Your task to perform on an android device: I would like to copy the YMCA Org..pdf file to internal storage, so that may be convenient.
Image 0: 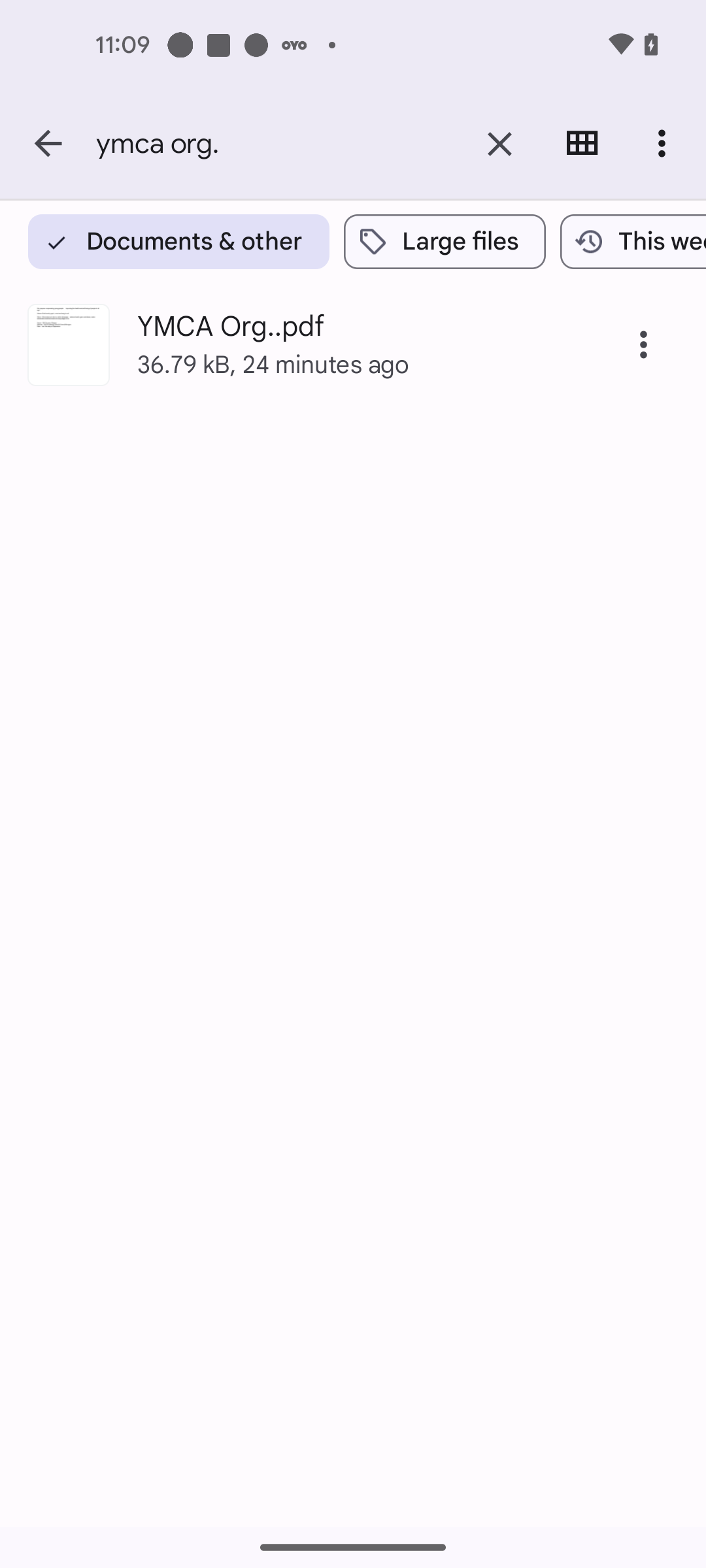
Click on the Three dots icon in front of the YMCA Org. File
Step 0: click (643, 344)
Image 1: 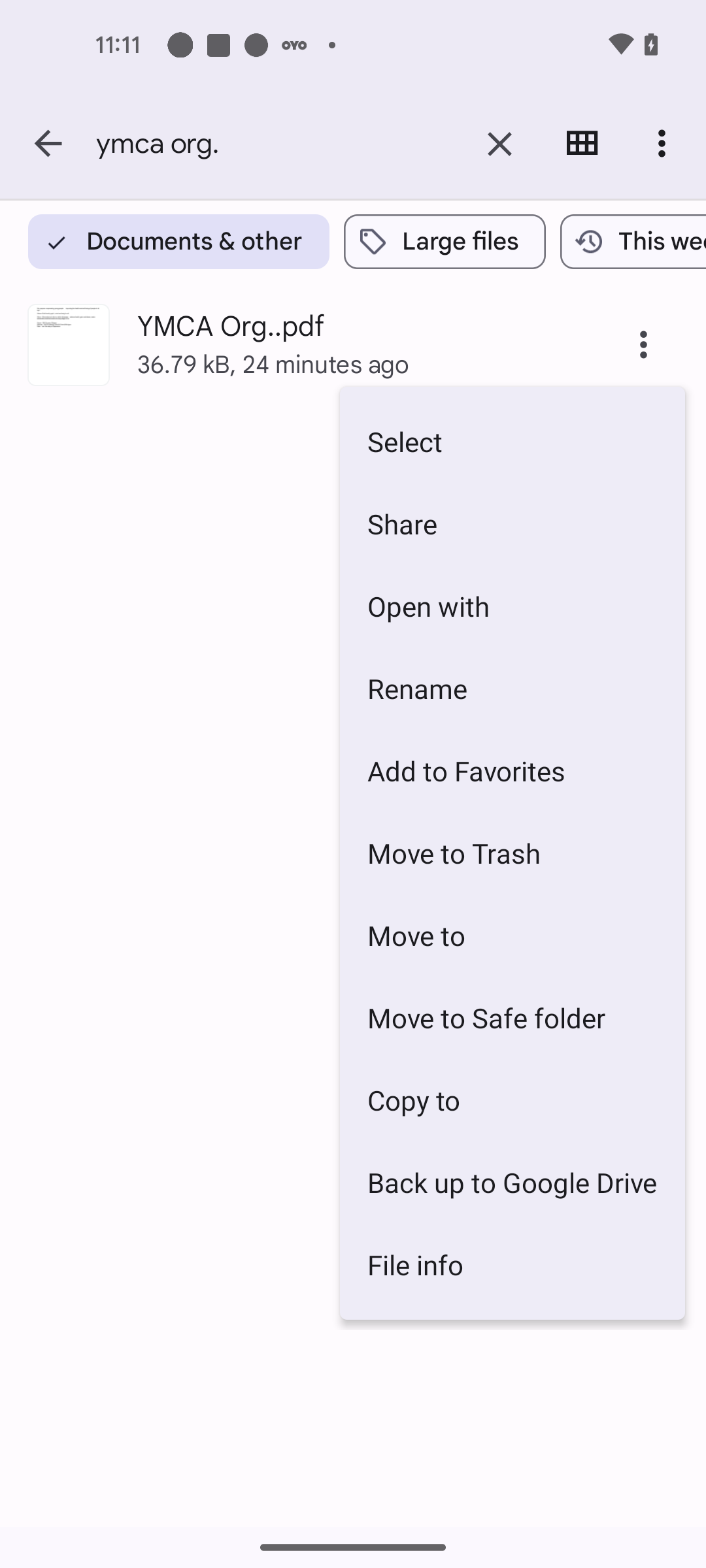
Click on the Copy to option
Step 1: click (512, 1100)
Image 2: 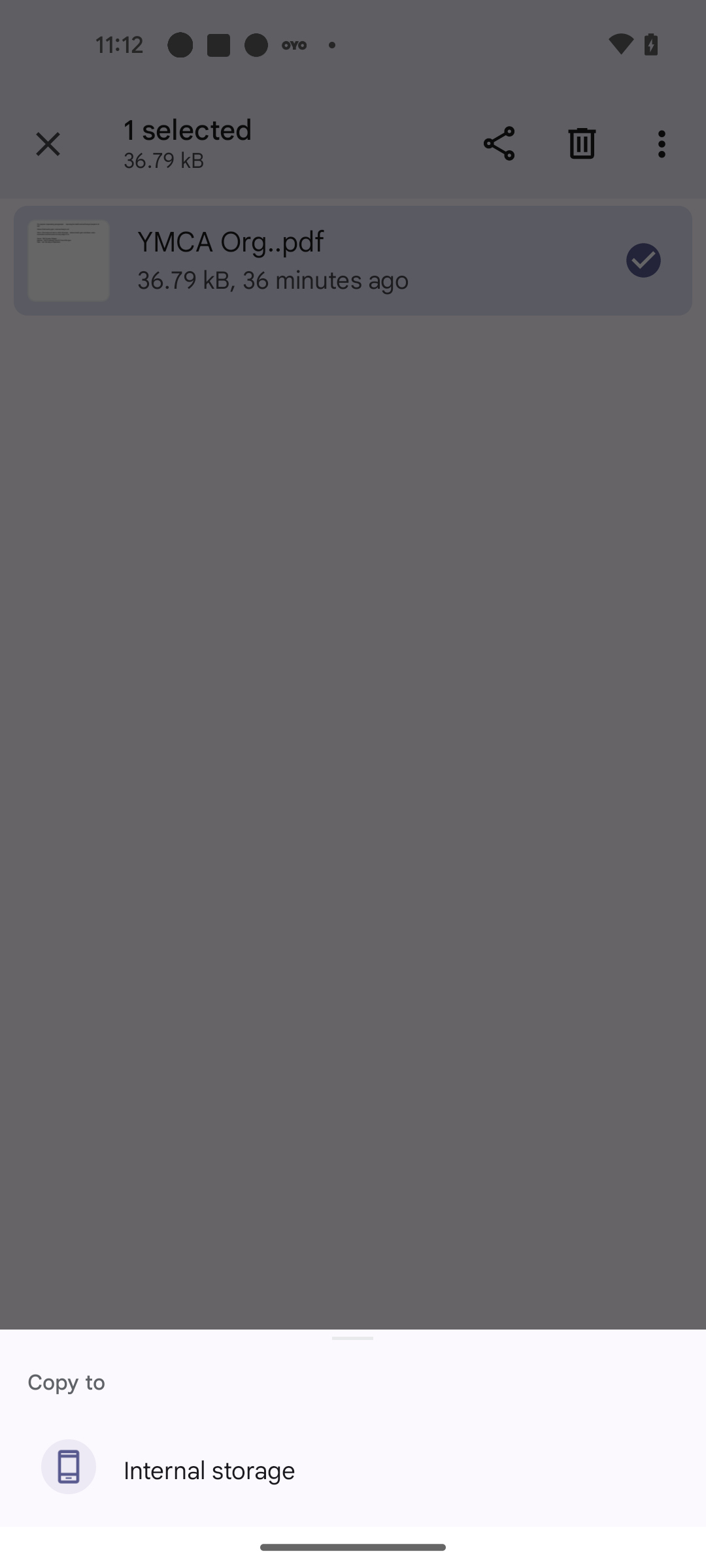
Click on the Internal Storage option
Step 2: click (209, 1471)
Image 3: 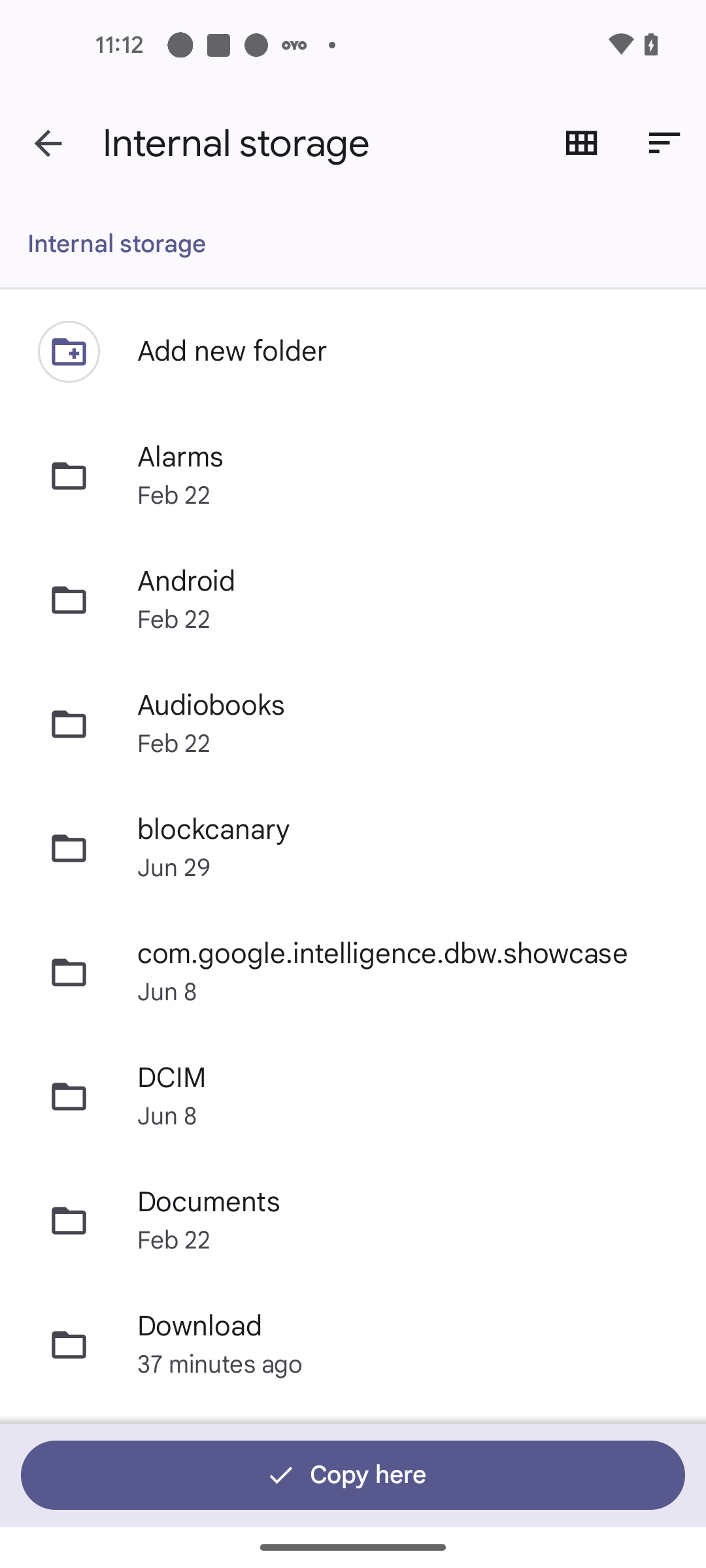
Open the Documents folder to copy
Step 3: click (209, 1202)
Image 4: 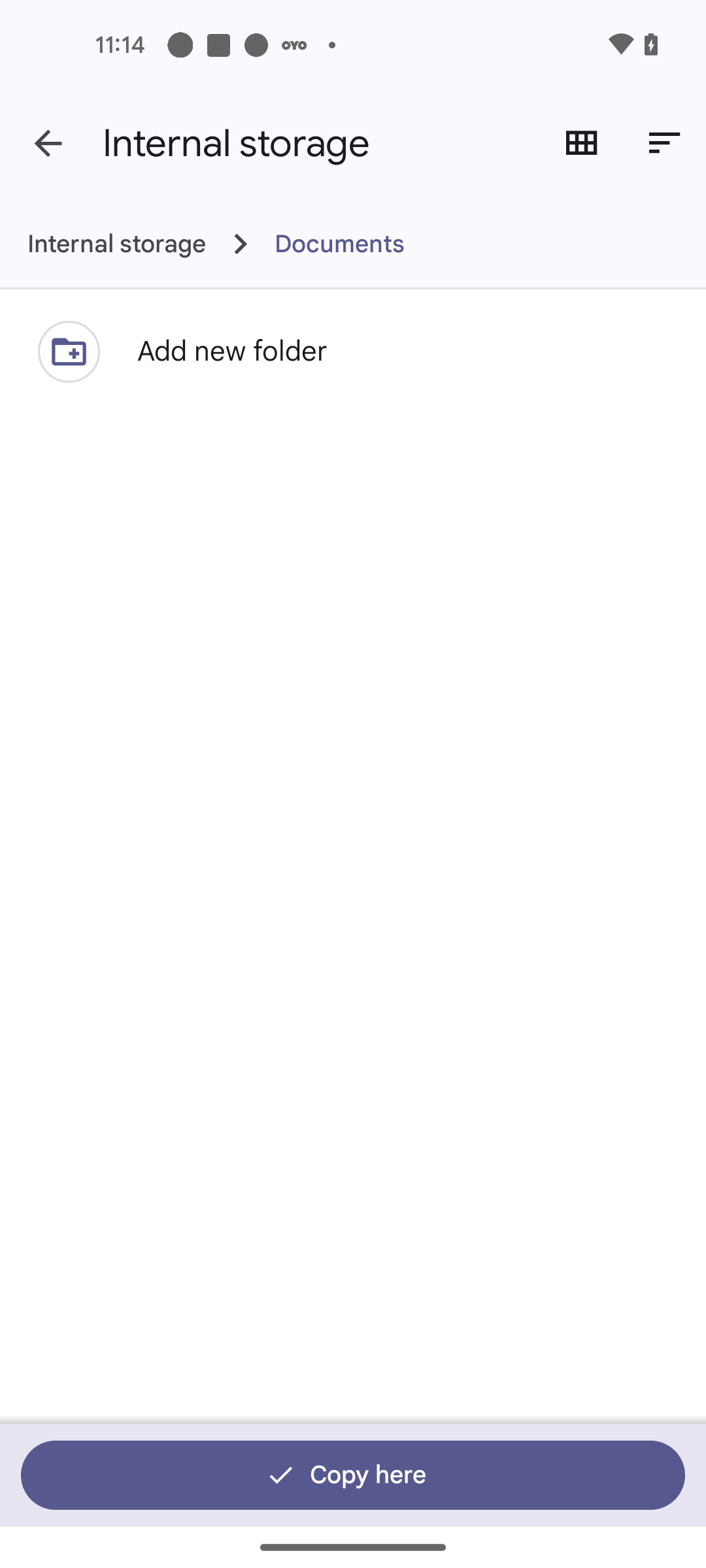
Click on the Copy here option
Step 4: click (352, 1475)